Your task to perform on an android device: In the Hevy app, I should use the summary to track my progress if I want to keep myself motivated to work out.
Image 0: 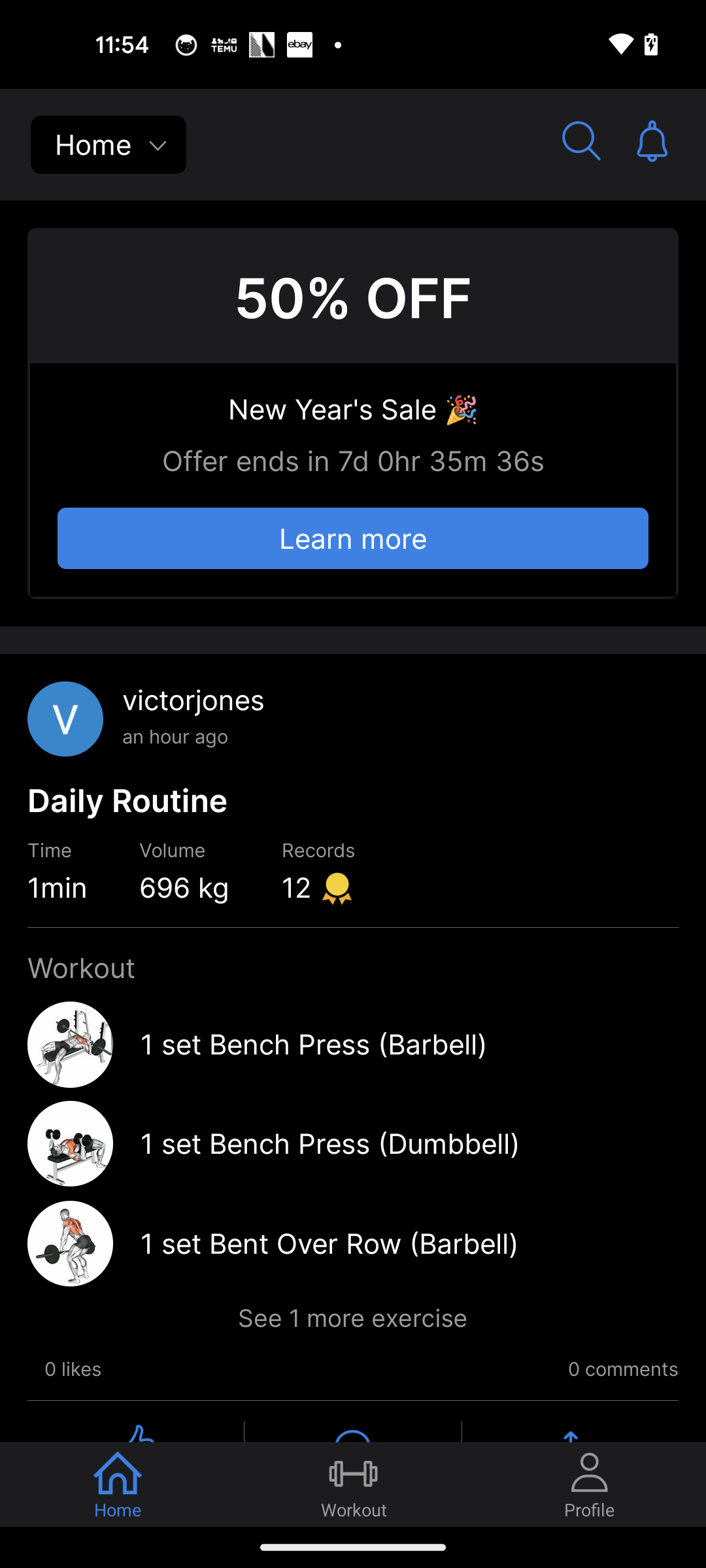
Go to the profile tab
Step 0: click (588, 1484)
Image 1: 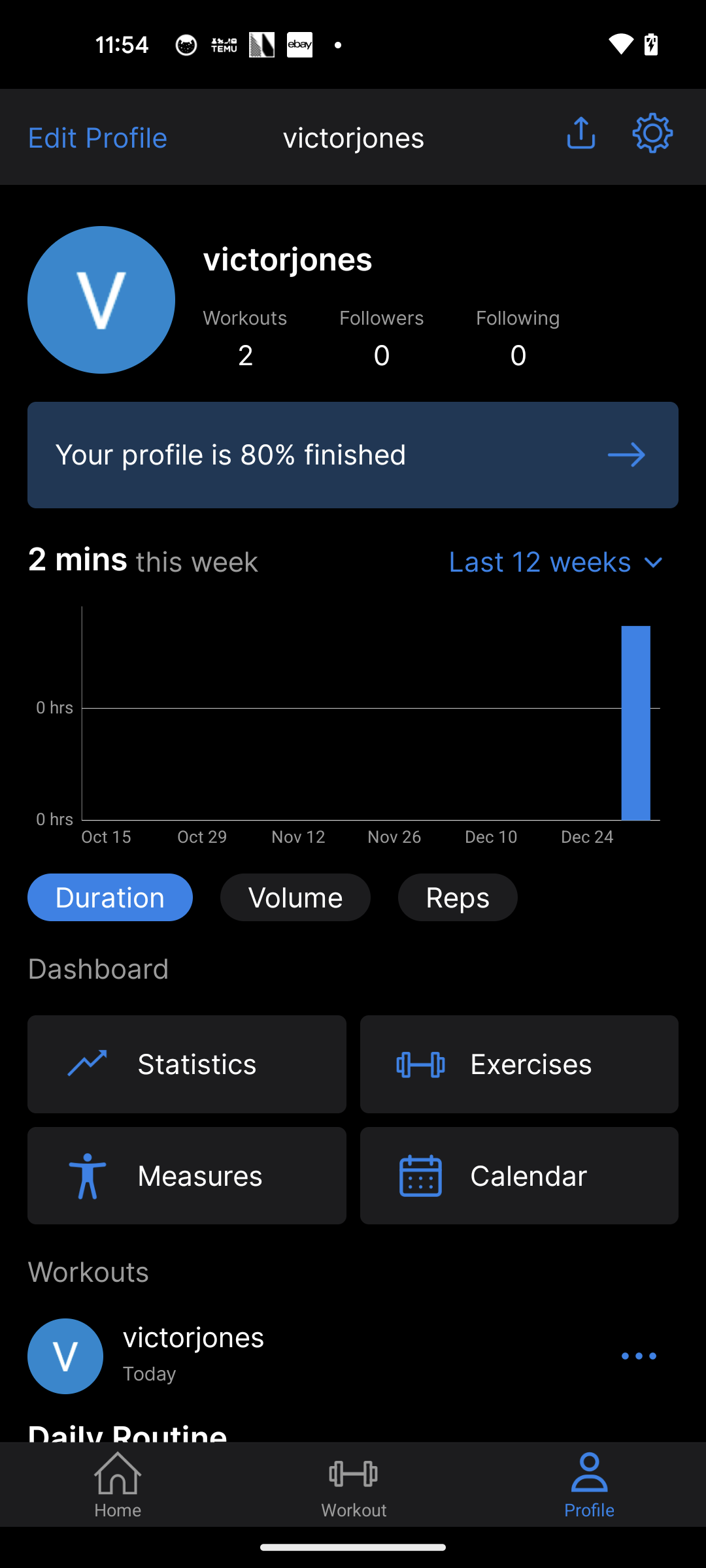
Swipe up for the workout progress
Step 1: scroll down
Image 2: 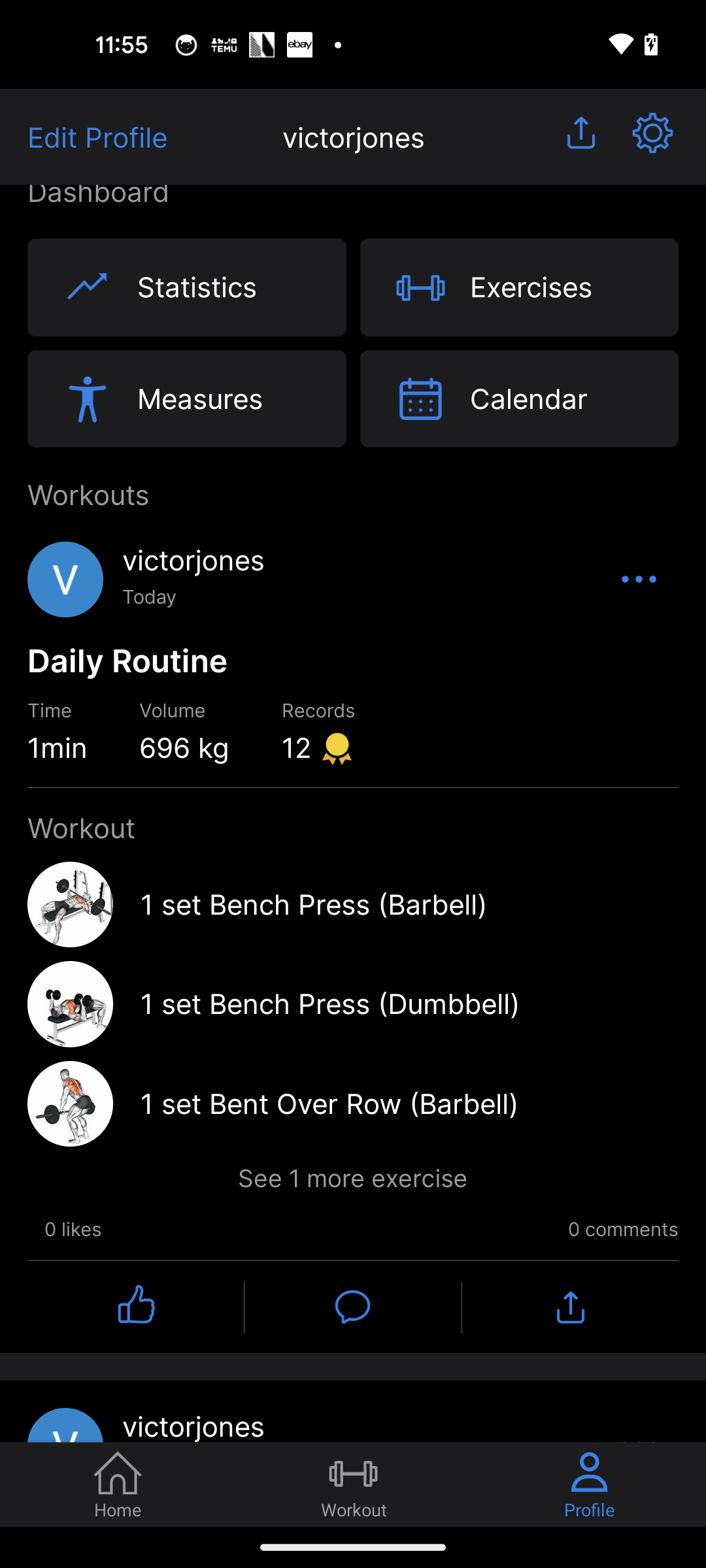
Swipe up for the workout progress
Step 2: scroll down
Image 3: 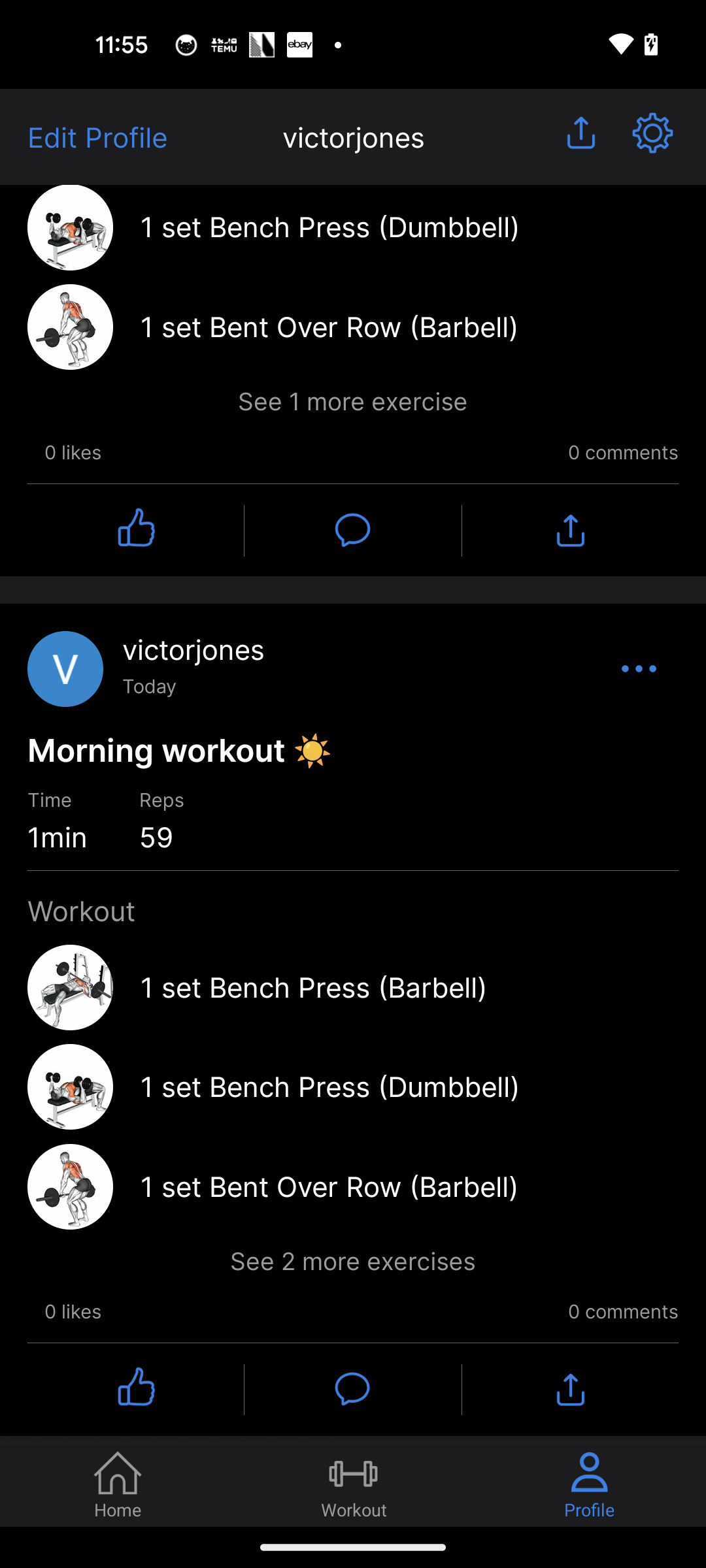
Swipe up for the workout progress
Step 3: scroll down